Your task to perform on an android device: Since I don't have any more casual shoes, use the Amazon app to look for canvas shoes.
Image 0: 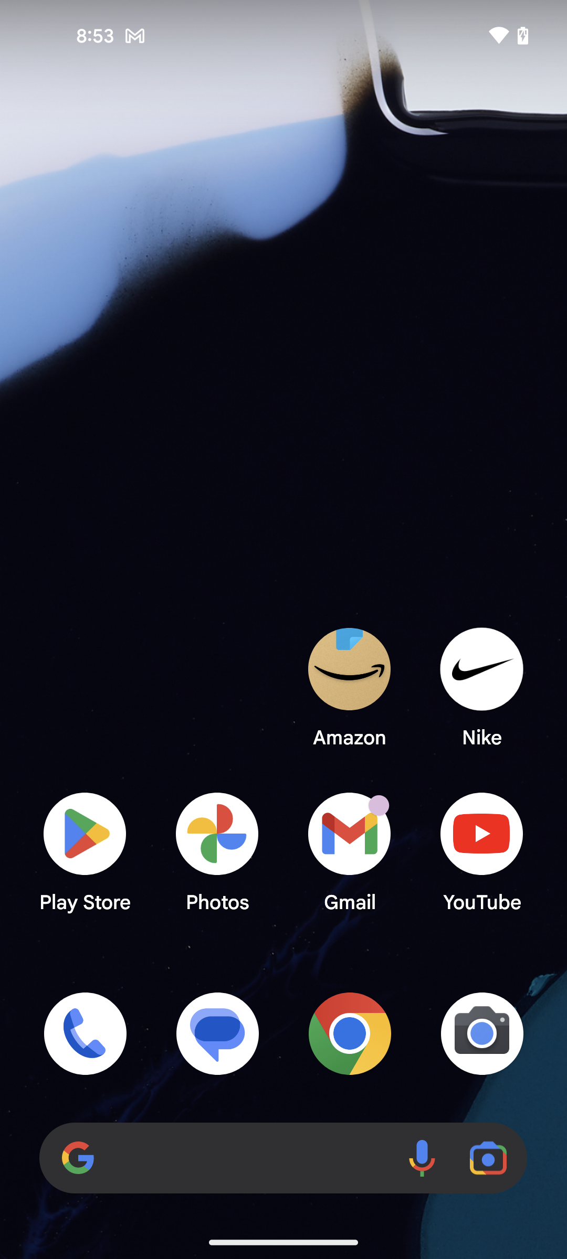
open the Amazon app
Step 0: open app "Amazon"
Image 1: 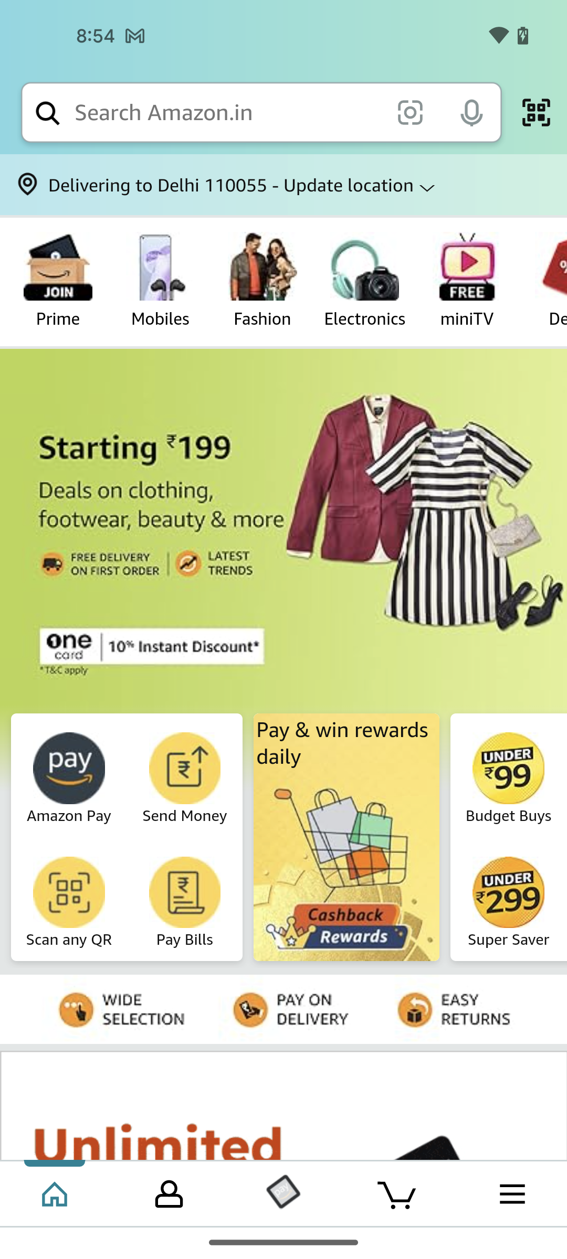
click on the search bar at the top of the screen
Step 1: click (227, 112)
Image 2: 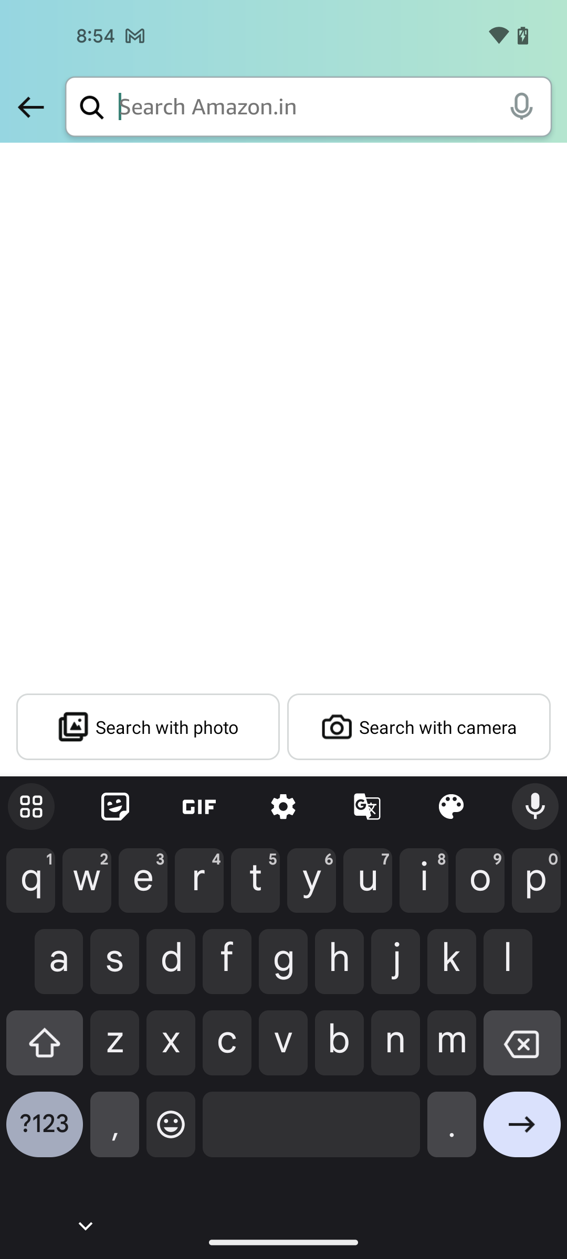
enter the product canvas shoe
Step 2: type "canvas shoe"
Image 3: 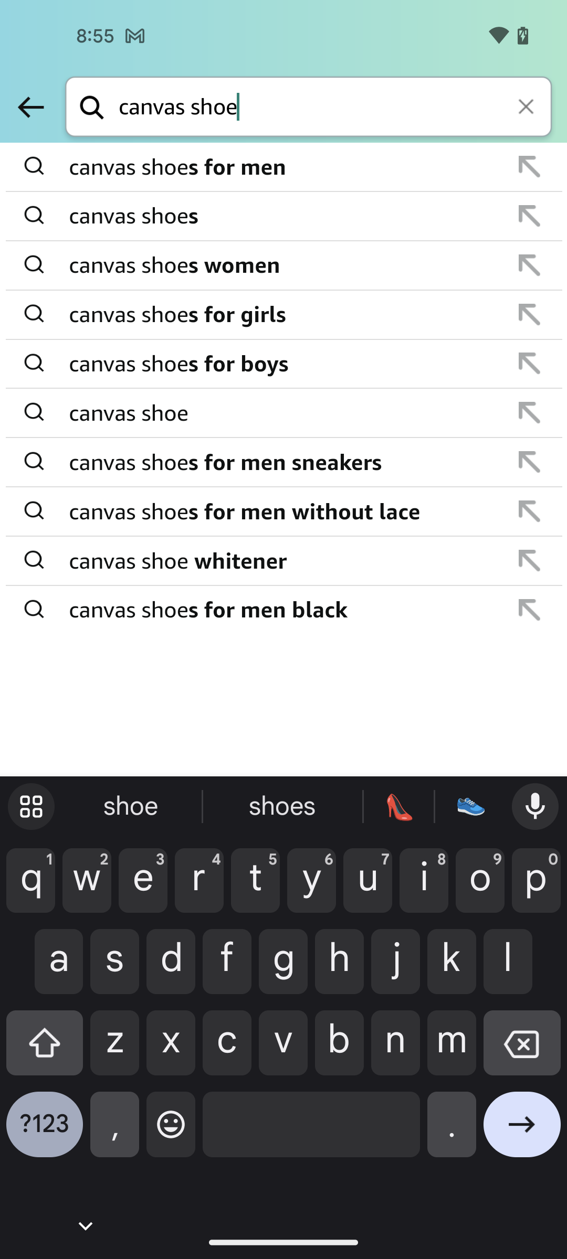
click on the go arrow icon
Step 3: click (522, 1132)